Your task to perform on an android device: I recall uploading a doc file to Google Drive. I'd like to get the Movies doc file from the drive. 
Image 0: 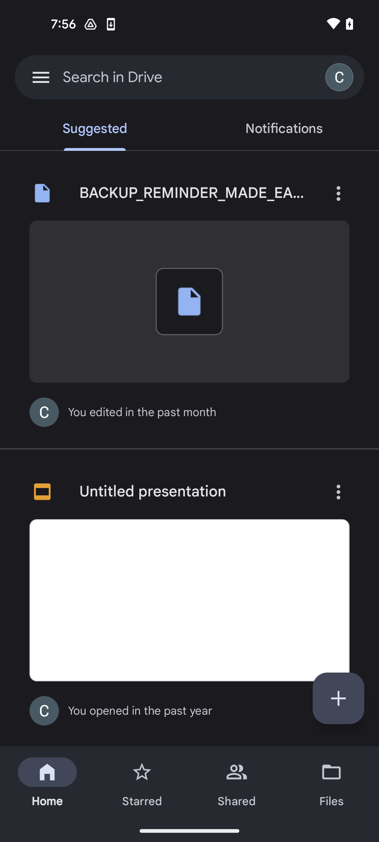
scroll down to view all files
Step 0: scroll down
Image 1: 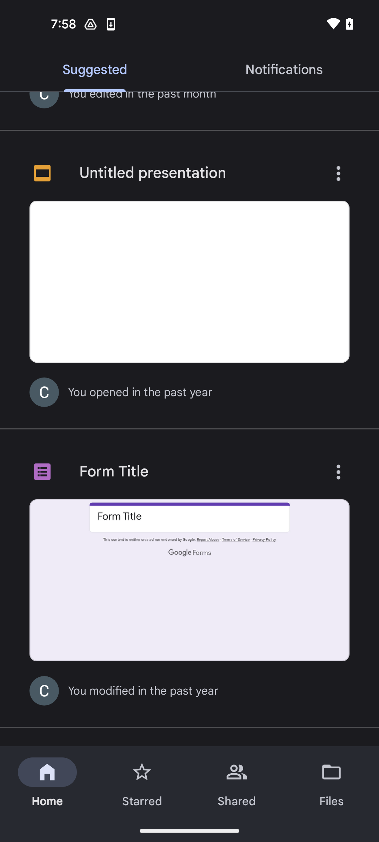
scroll down to view all files
Step 1: scroll down
Image 2: 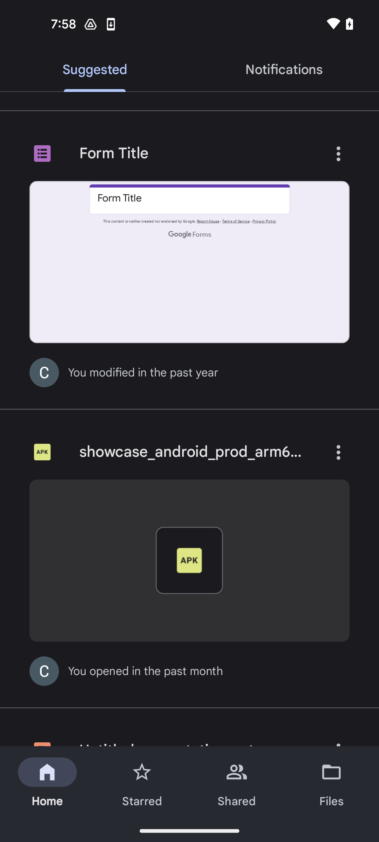
scroll down to view all files
Step 2: scroll down
Image 3: 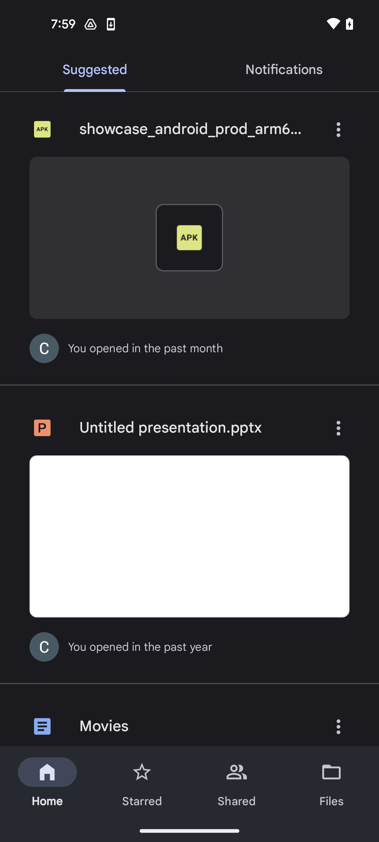
scroll down to view all files
Step 3: scroll down
Image 4: 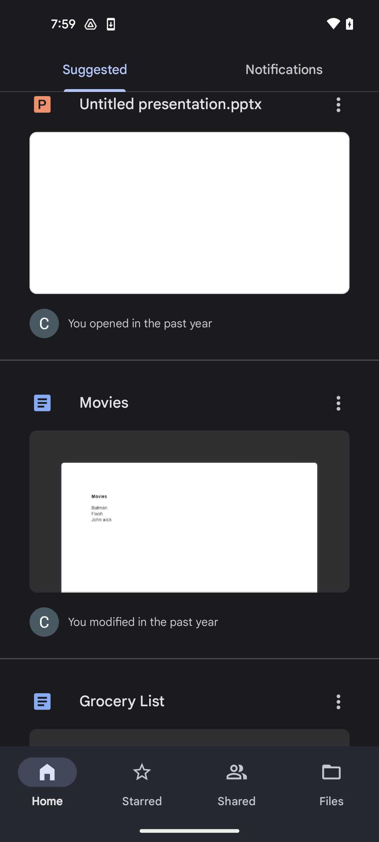
click on the three dots of file Movies
Step 4: click (338, 403)
Image 5: 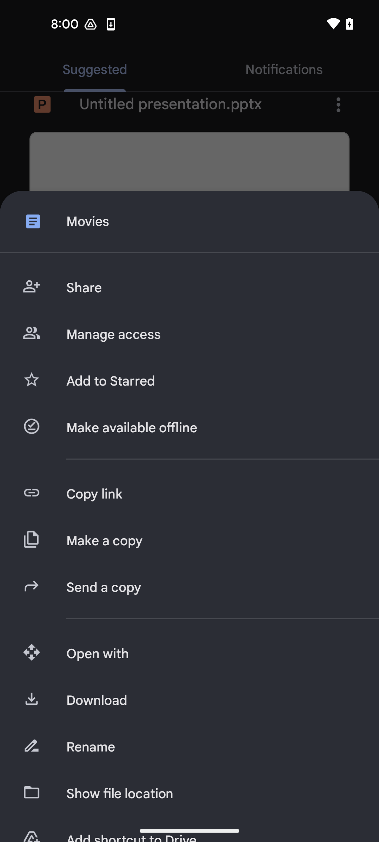
select the download option
Step 5: click (211, 700)